Your task to perform on an android device: I want the office.pdf file in my phone storage so that I can study even with low network or no network connectivity. Download the office.pdf file from the Dropbox app.
Image 1: 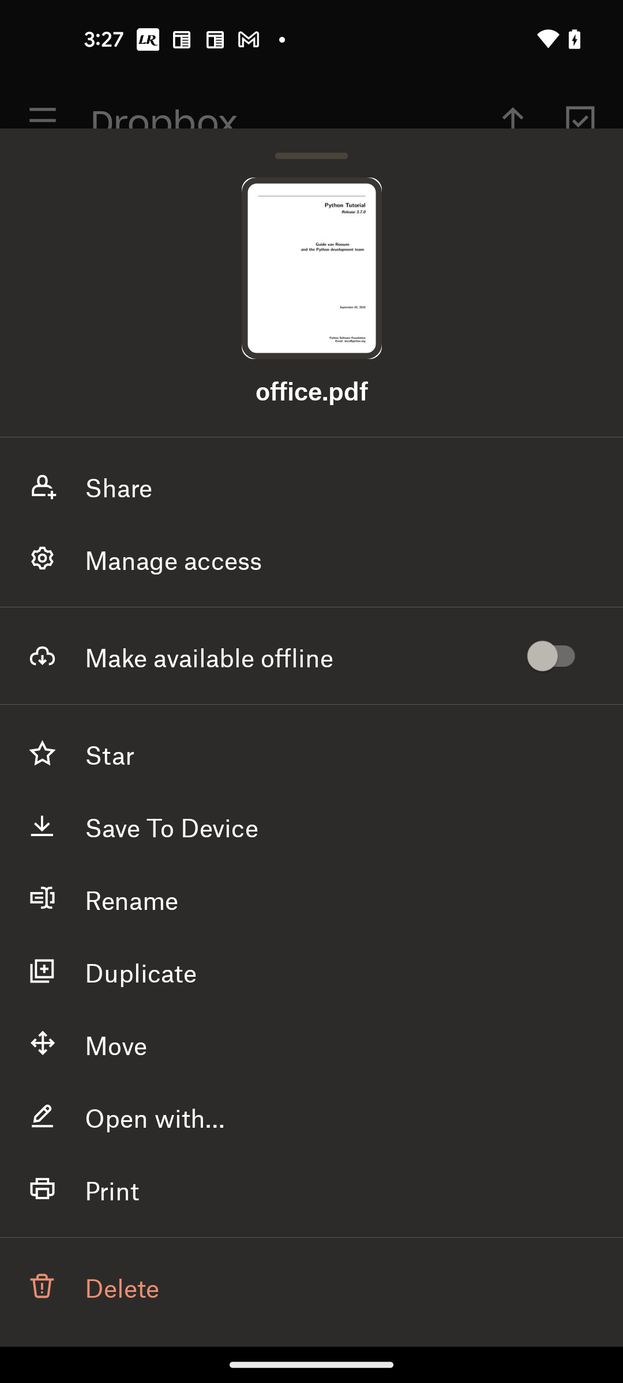
Click on the Save to Device
Step 1: click (171, 825)
Image 2: 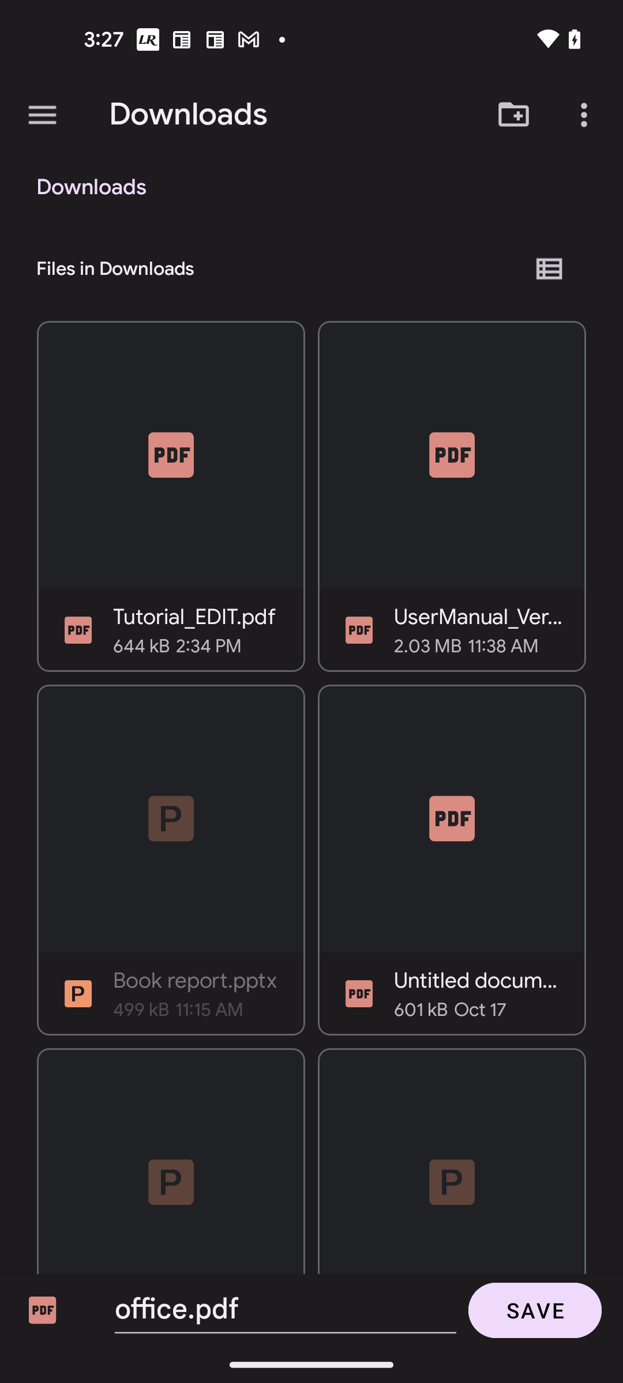
Click on the SAVE button
Step 2: click (535, 1310)
Image 3: 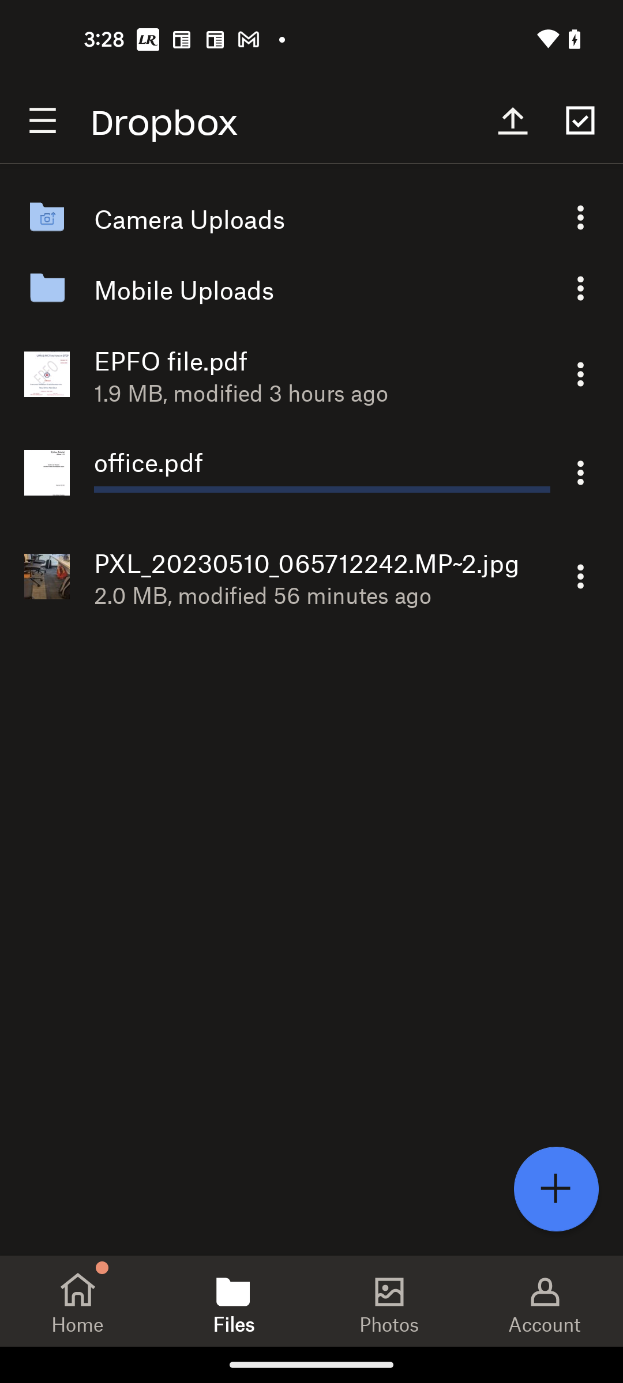
Click on the SAVE button
Step 3: wait